Your task to perform on an android device: Draw a line with the color shade #00999" on the Drawing Pad for Everyone app.
Image 0: 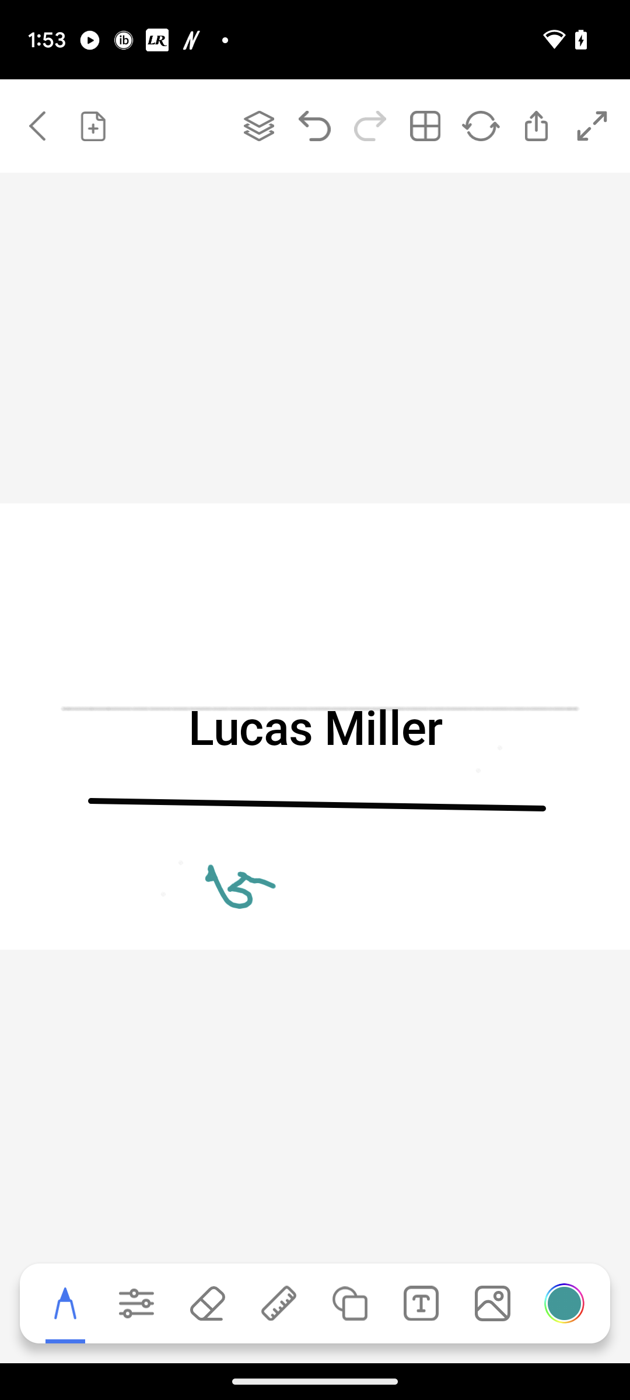
Click on the color pad at the bottom right corner of the screen.
Step 0: click (561, 1300)
Image 1: 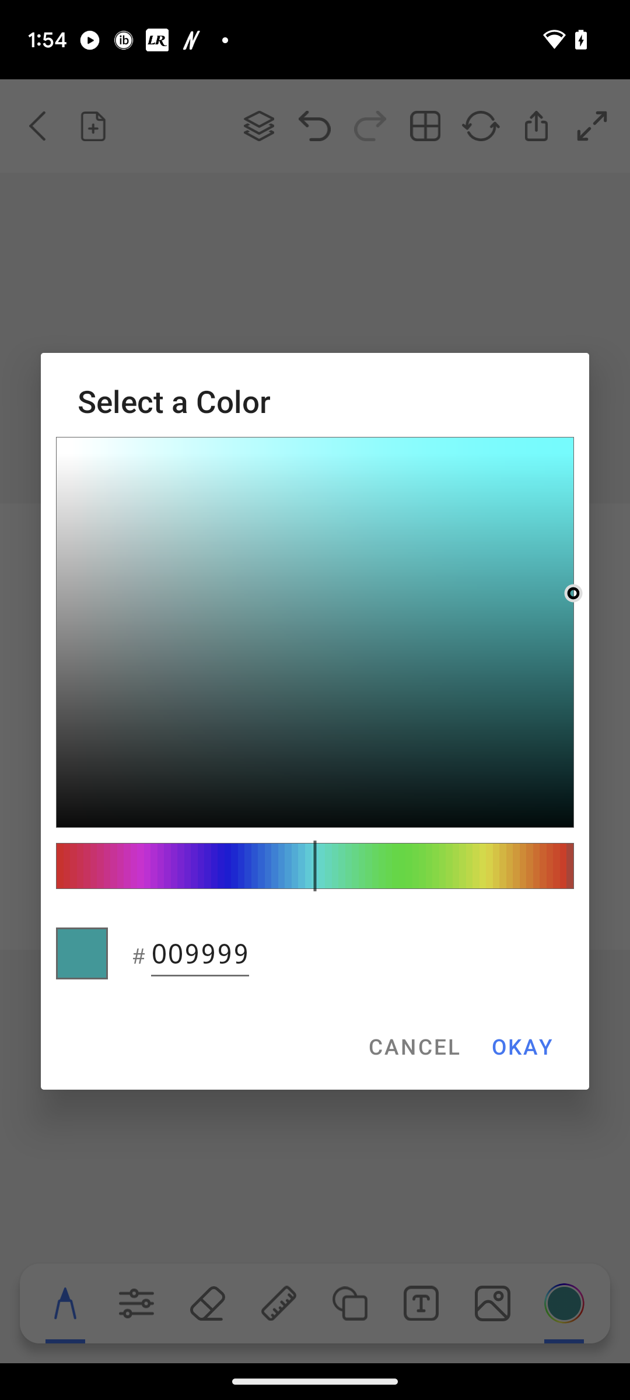
Click on the number #009999
Step 1: click (199, 954)
Image 2: 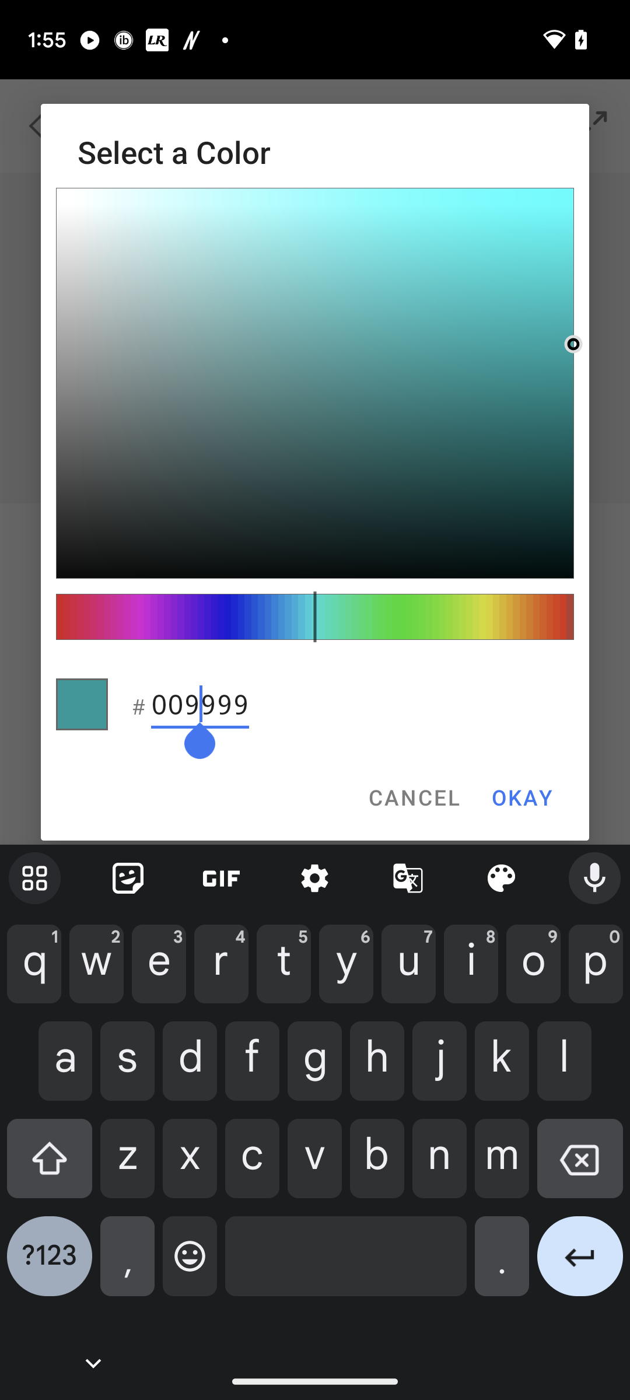
Type the number "#00999".
Step 2: type "#00999"
Image 3: 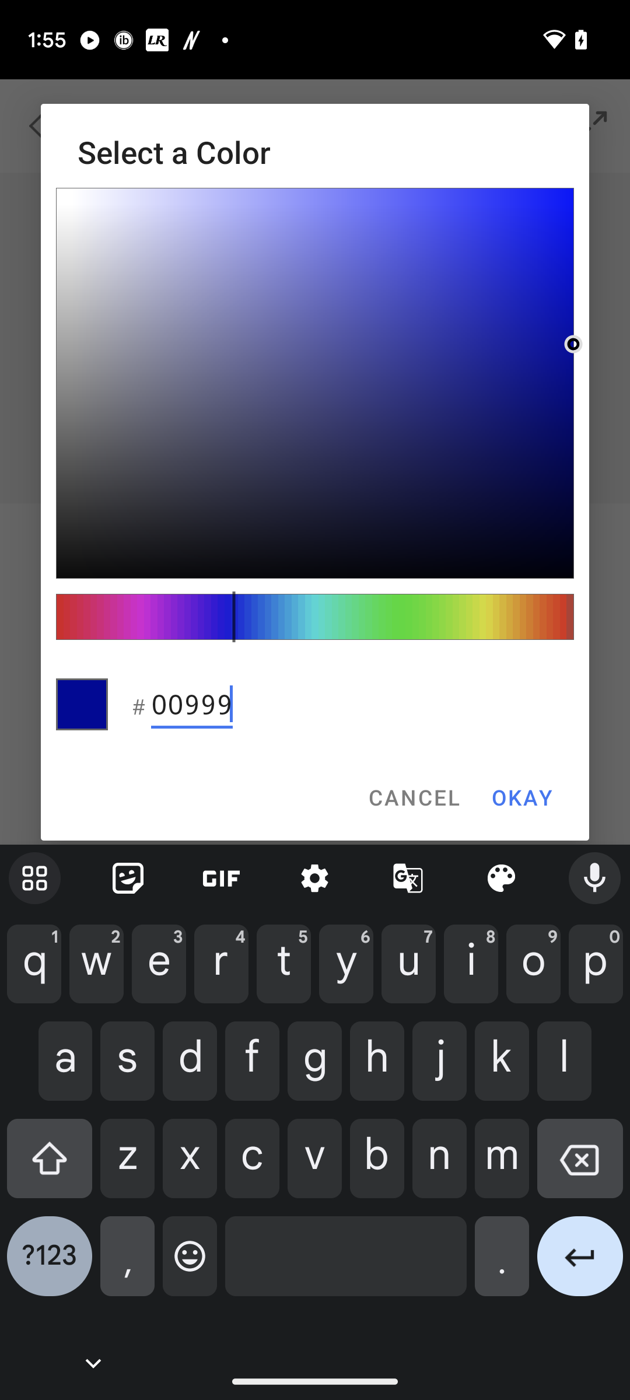
Click on the OKAY button.
Step 3: click (521, 797)
Image 4: 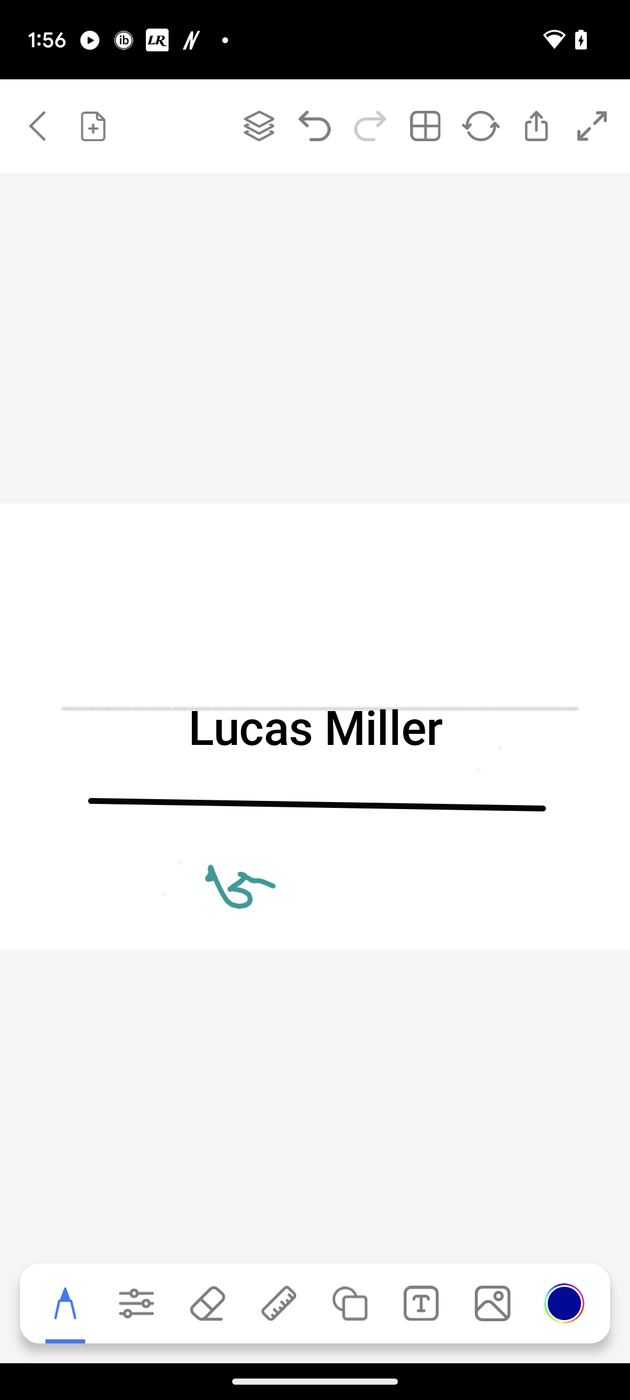
Draw a line
Step 4: scroll left